Your task to perform on an android device: In the Kiwi.com app,find a flight from Seoul (ICN) airport to Shanghai (Shanghai Pudong International airport) departing on August 25, 2023 and returning on August 30, 2023 then select a flight between 12:00 p.m. to 3:00 p.m
Image 0: 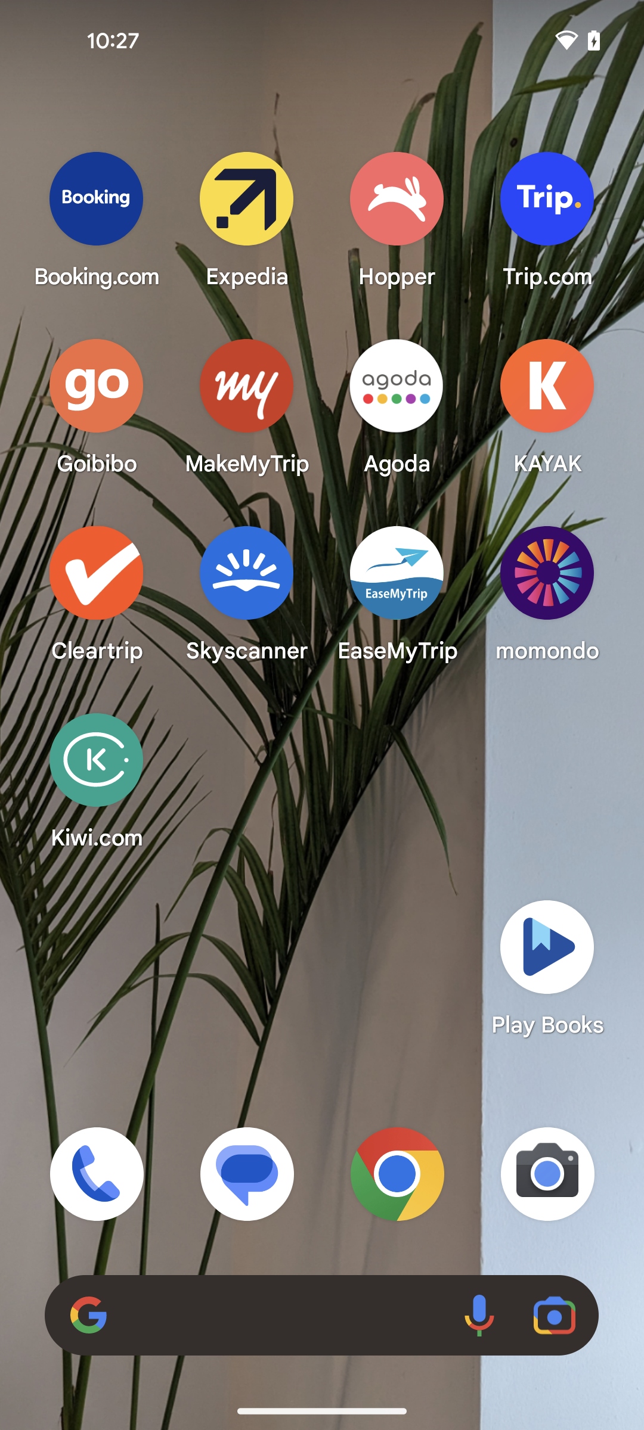
Open the Kiwi.com app
Step 0: open app "Kiwi.com"
Image 2: 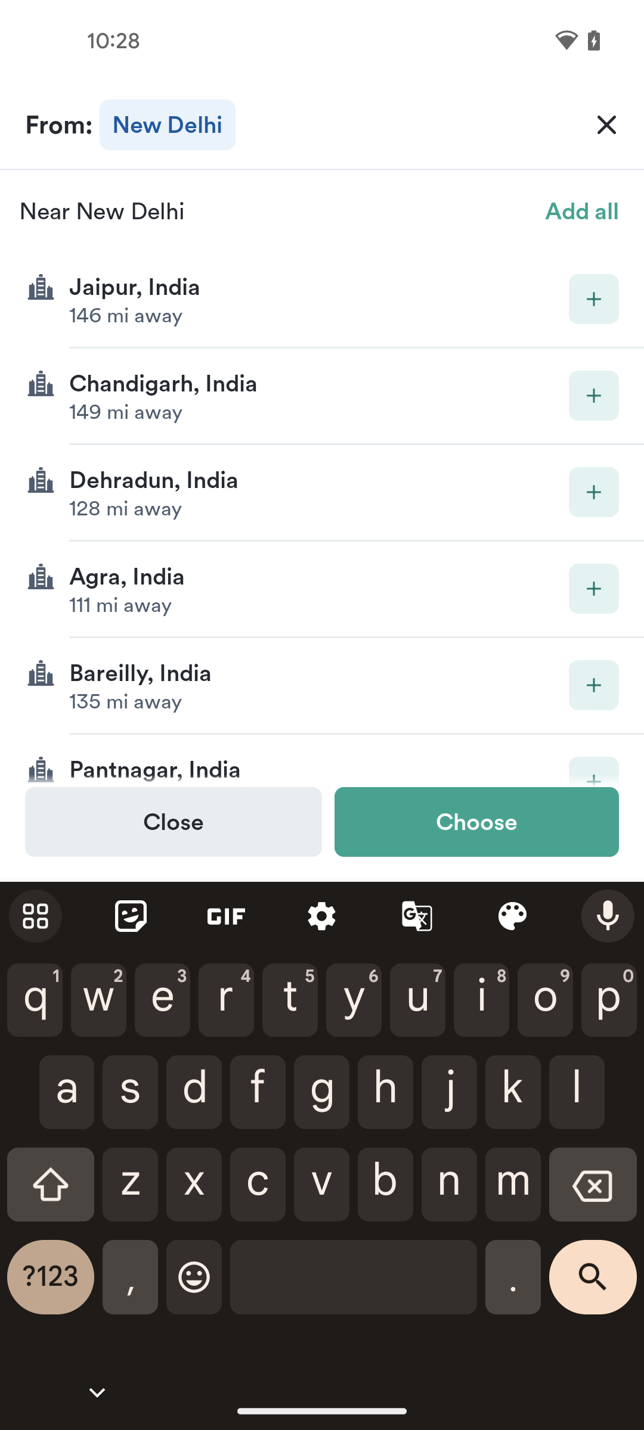
Click on the cross icon to clear the text bar
Step 2: click (606, 125)
Image 3: 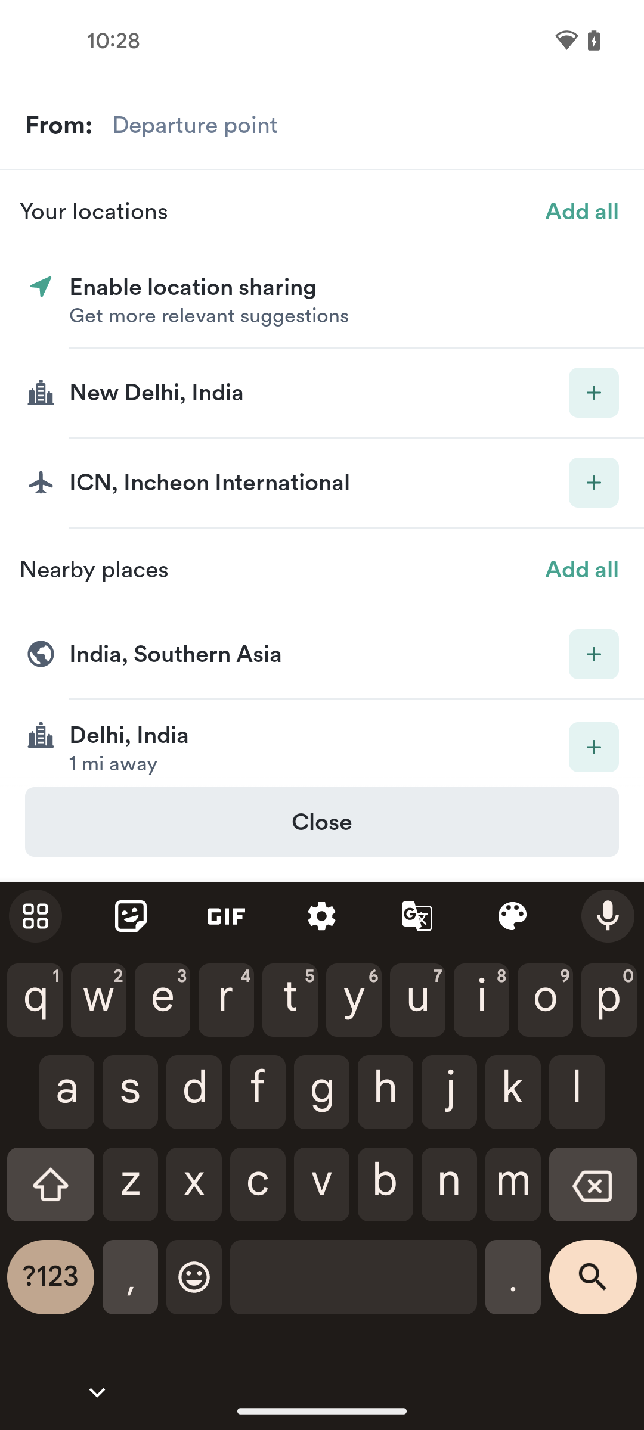
Search for Seoul ICN airport
Step 3: type "Seoul"
Image 4: 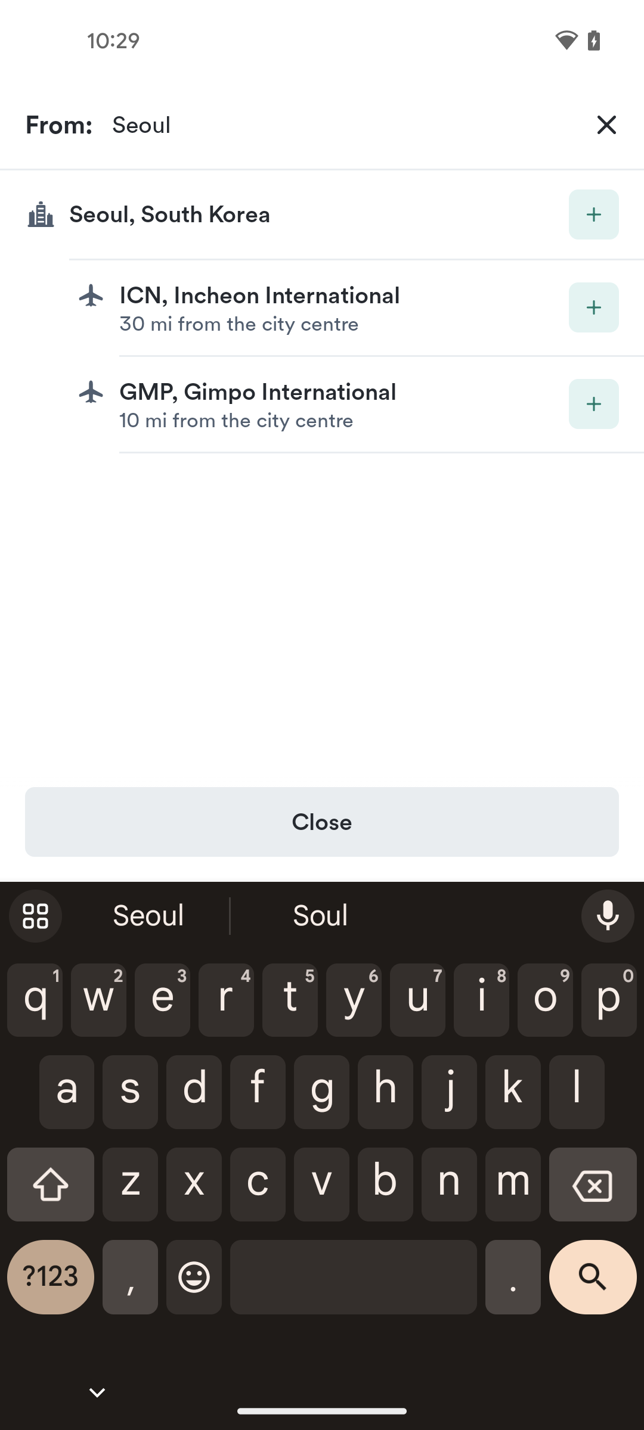
Select the ICN Incheon international airport
Step 4: click (260, 295)
Image 5: 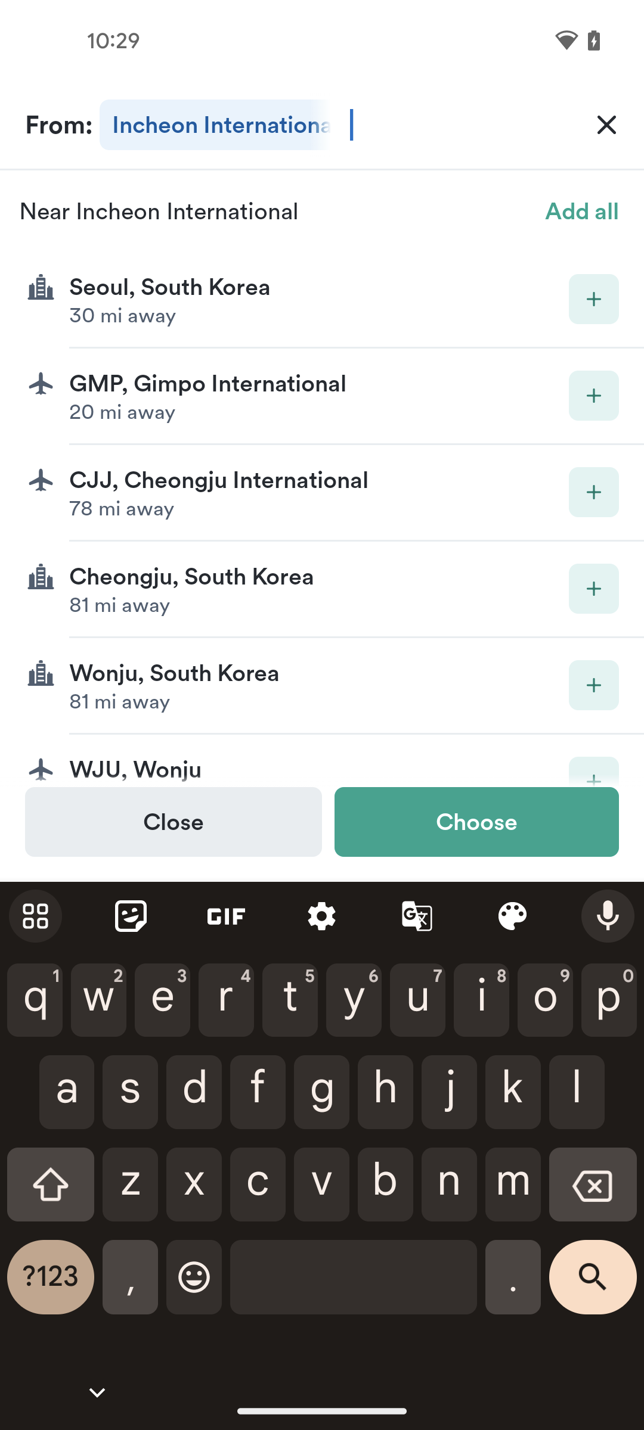
Tap on the choose button
Step 5: click (476, 822)
Image 6: 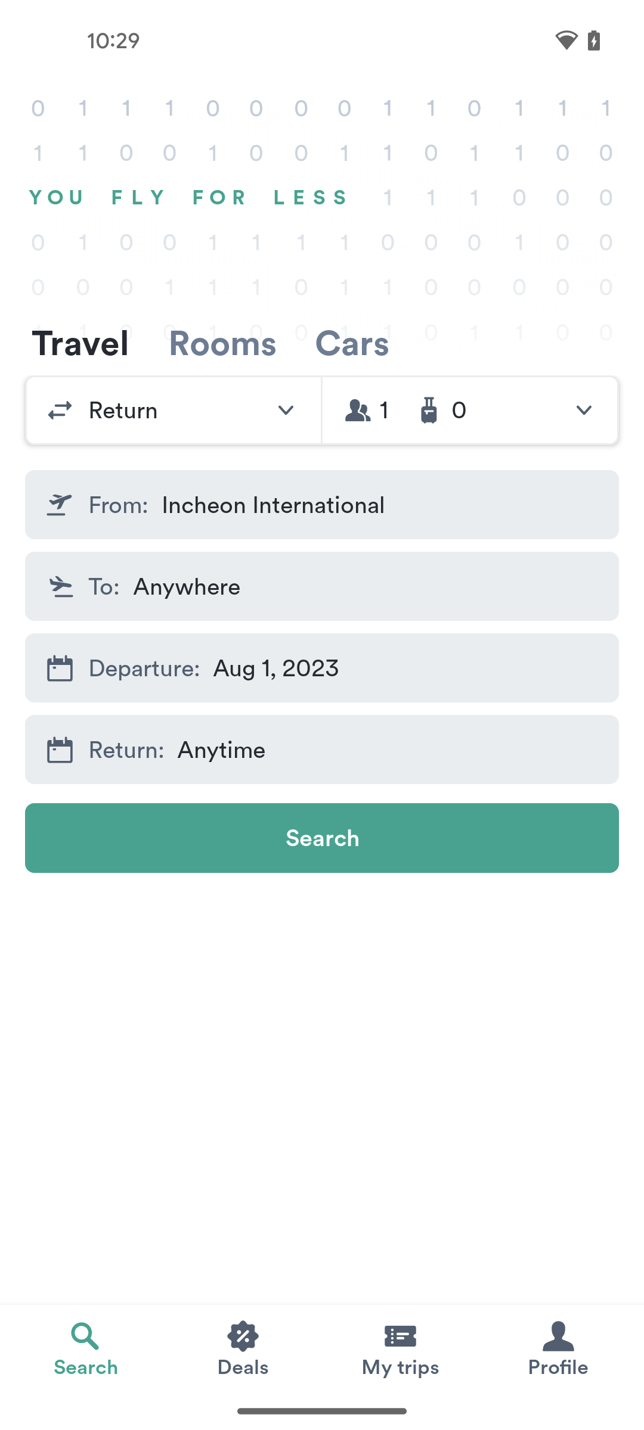
tap on the arrival search bar
Step 6: click (366, 586)
Image 9: 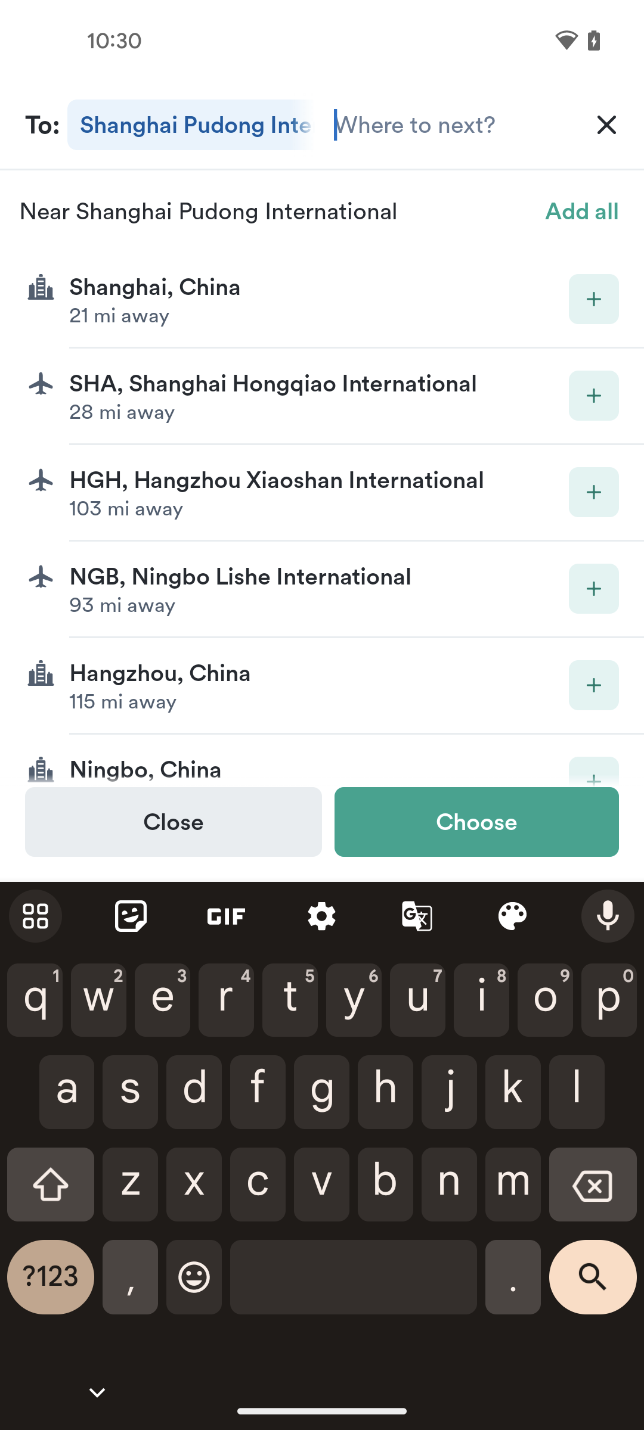
Tap on the choose button
Step 9: click (476, 822)
Image 10: 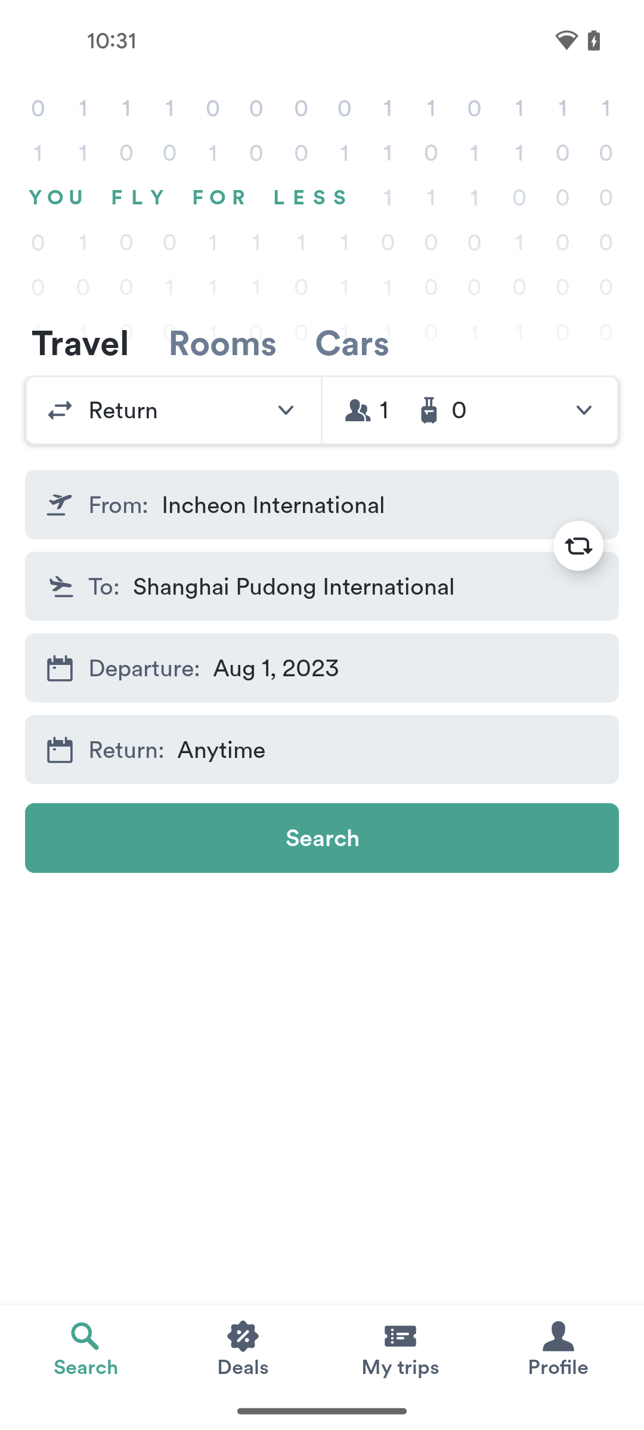
Tap on the departure date section
Step 10: click (406, 668)
Image 11: 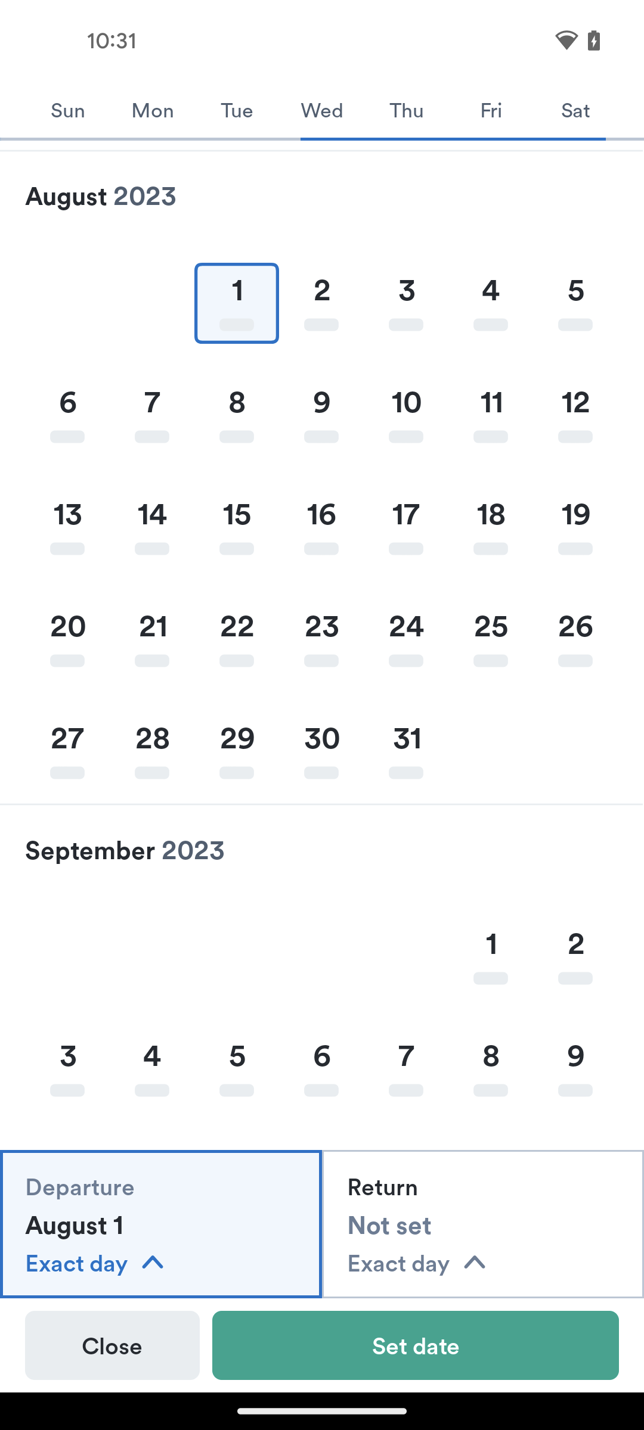
Select the departure date 25 august
Step 11: click (322, 686)
Image 13: 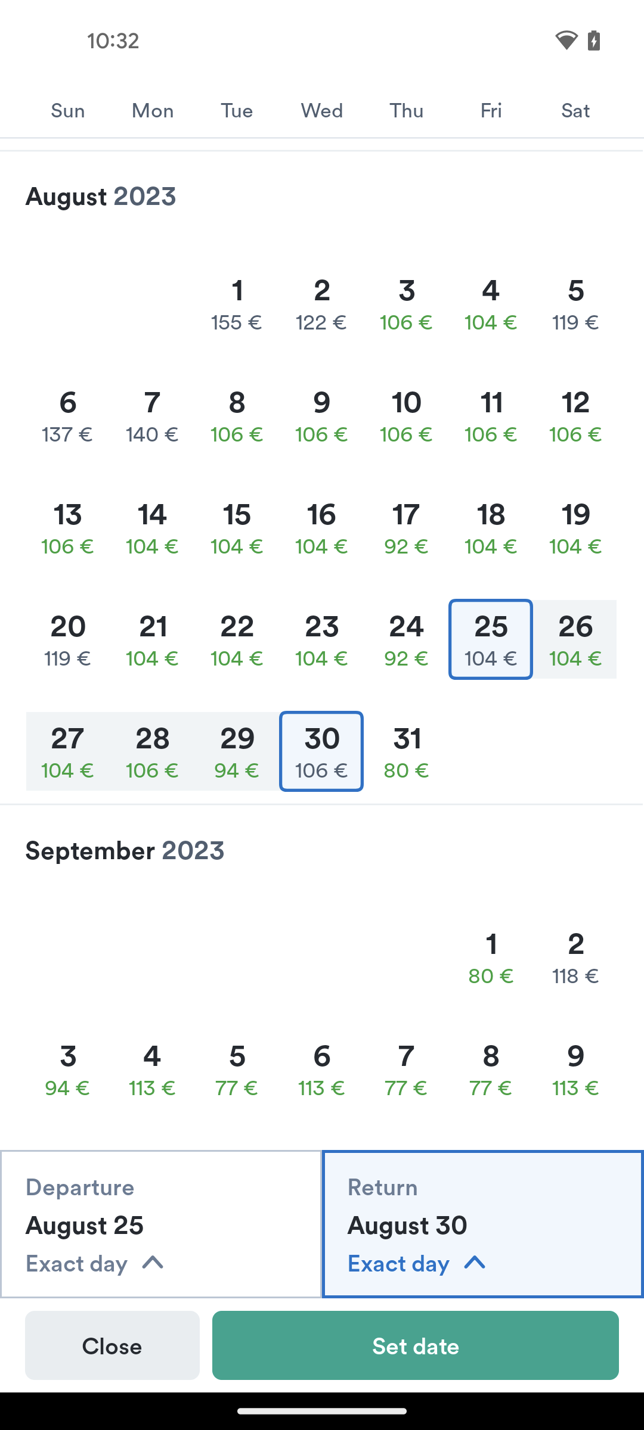
Click on the set date button at the bottom right corner of the screen
Step 13: click (416, 1345)
Image 14: 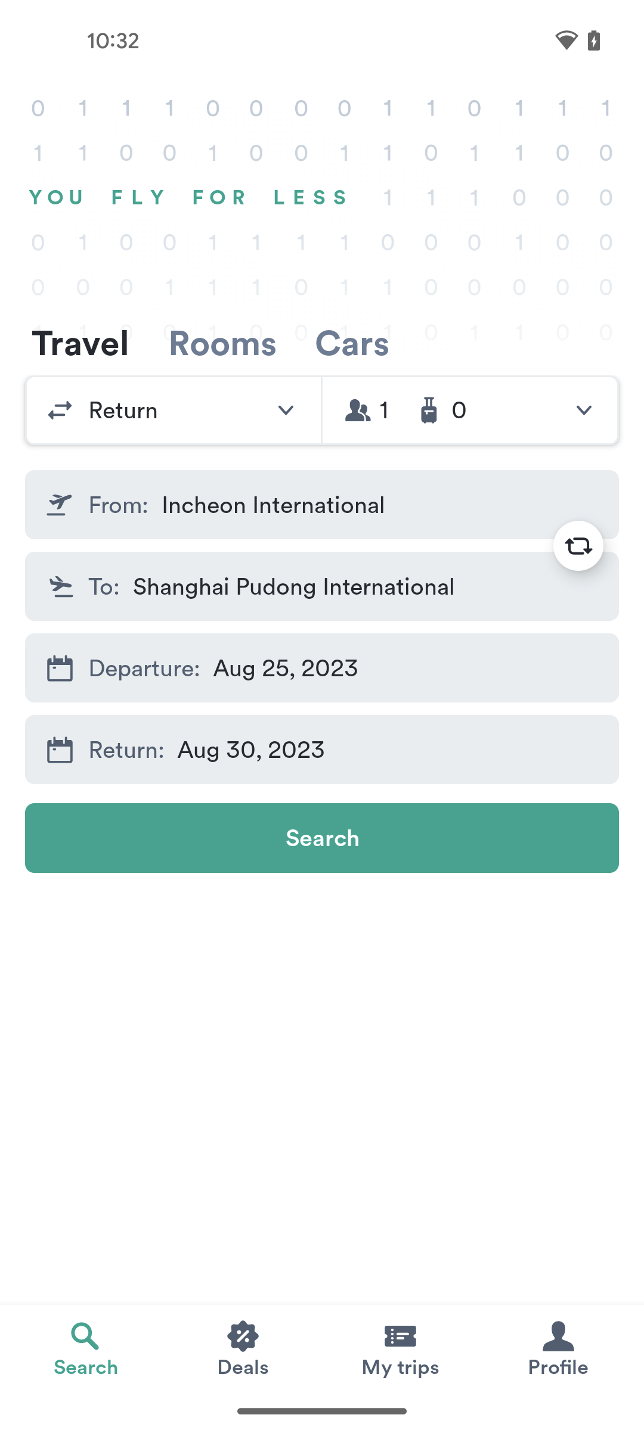
Tap on the search button
Step 14: click (321, 838)
Image 15: 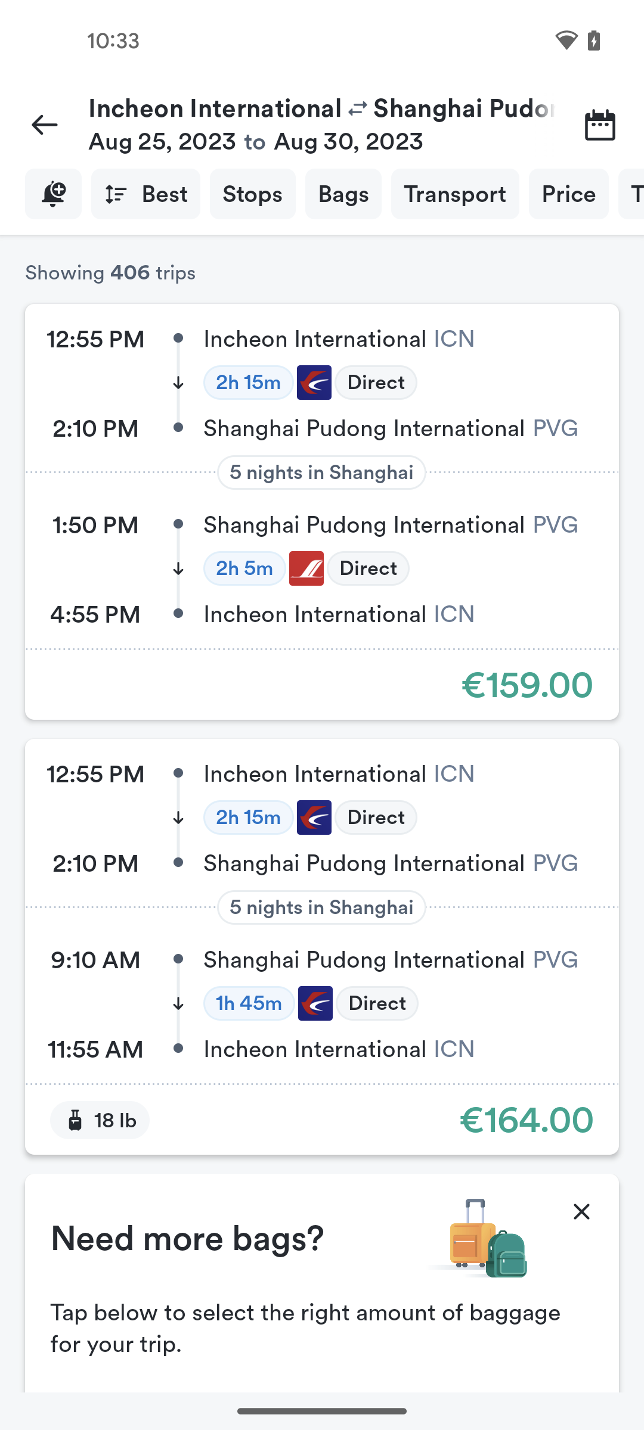
Select the first flight option
Step 15: click (322, 379)